Your task to perform on an android device: Open Google Play Books app & share the Think and Grow Rich book from library to akashgahlot@google.com through g-mail app
Image 0: 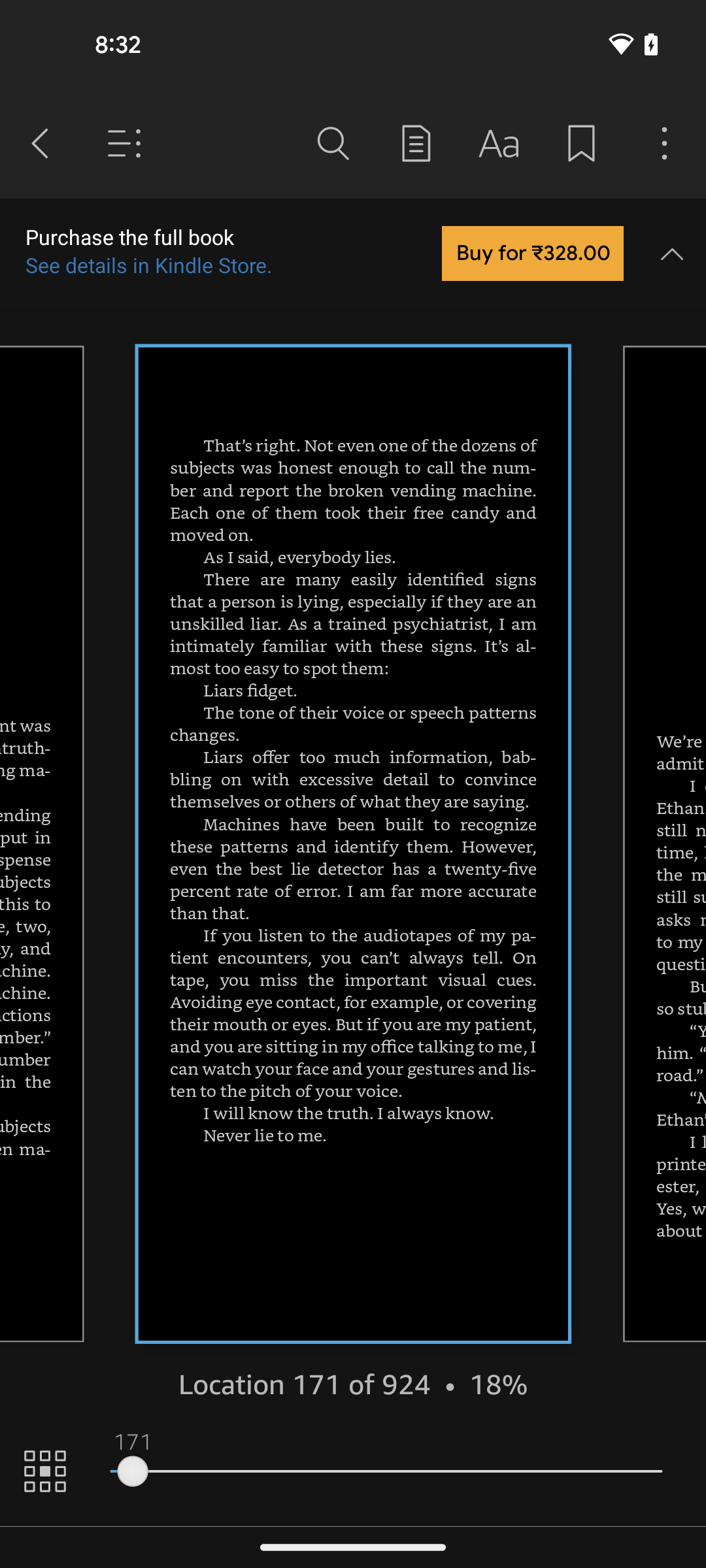
open the Google Play Books app
Step 0: open app "Google Play Books"
Image 1: 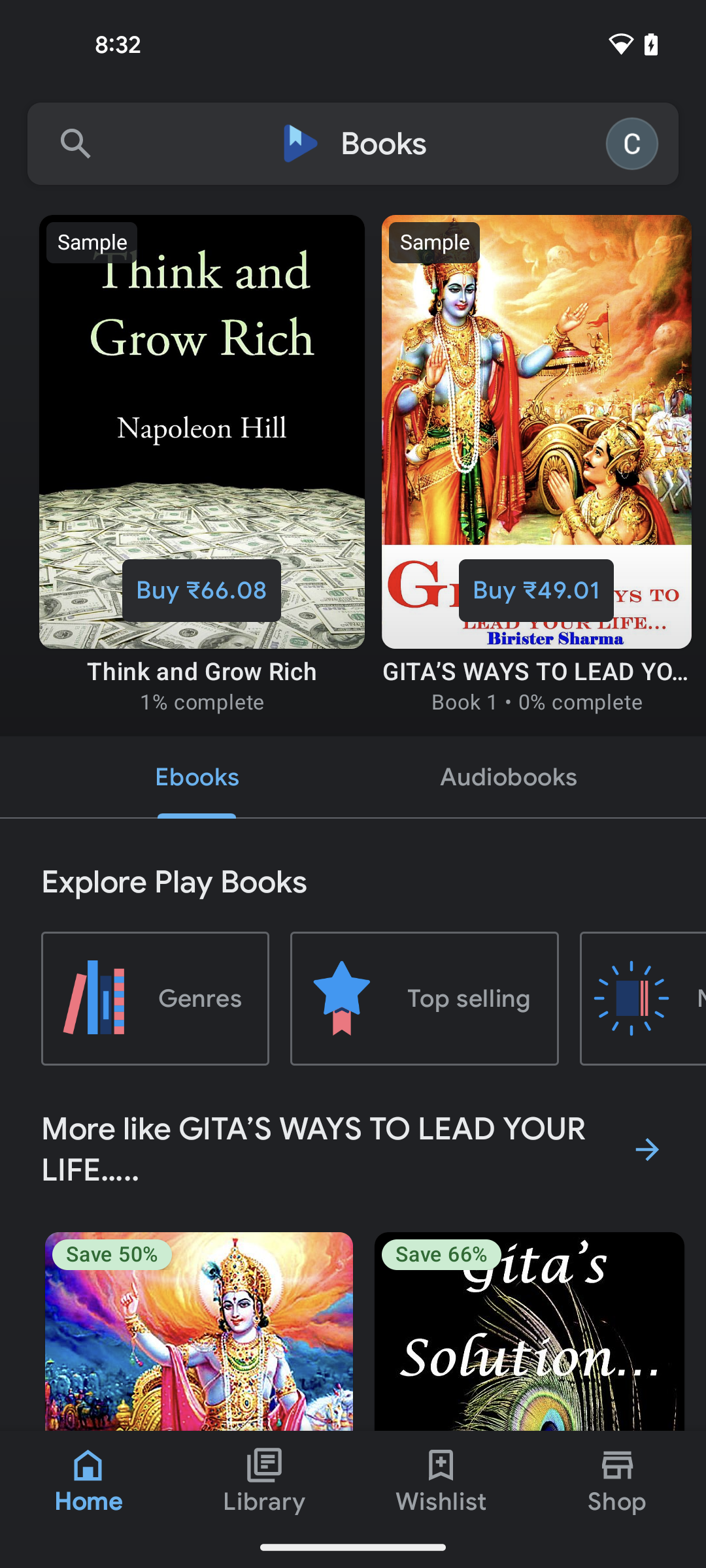
click on the Library tab at the bottom of the screen
Step 1: click (264, 1501)
Image 2: 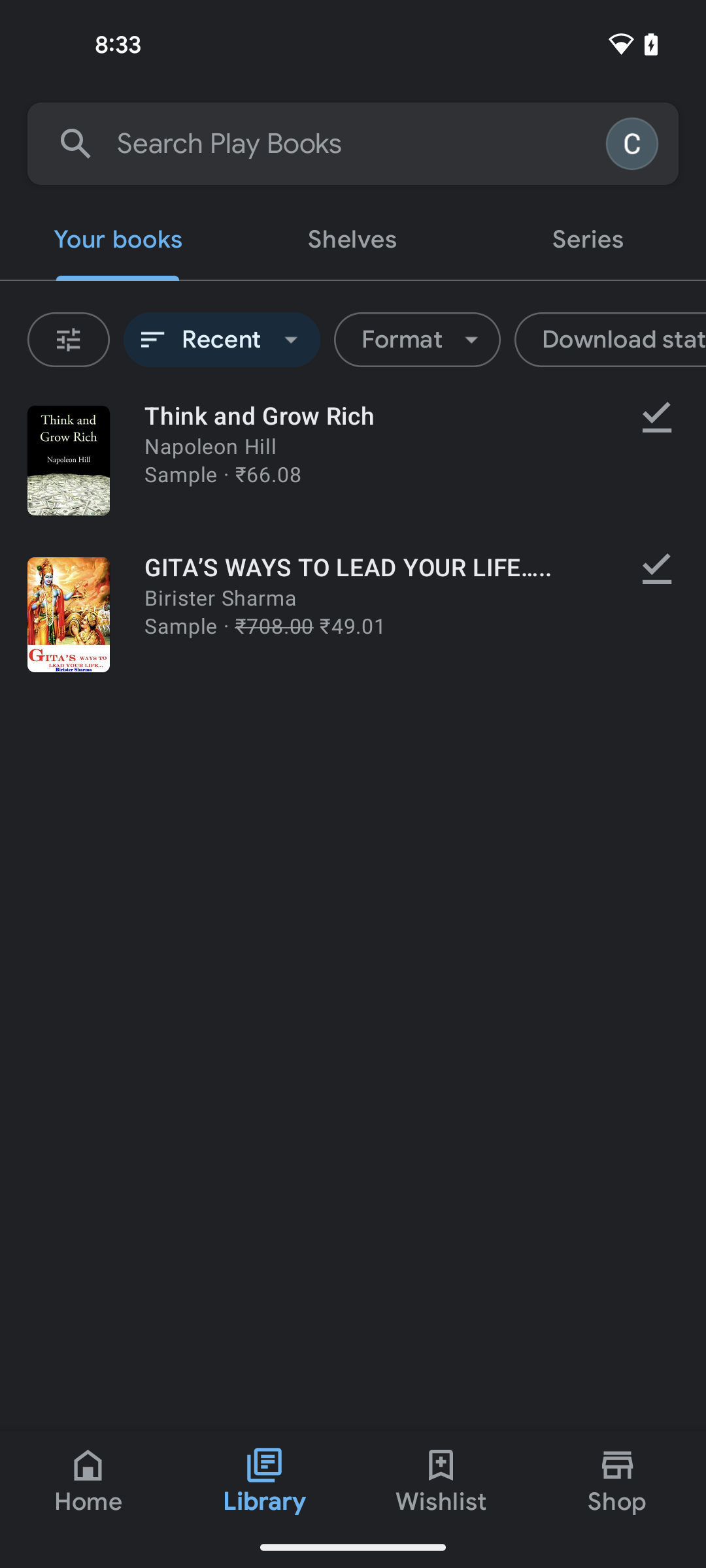
select the book Think and Grow Rich from the library
Step 2: click (367, 415)
Image 3: 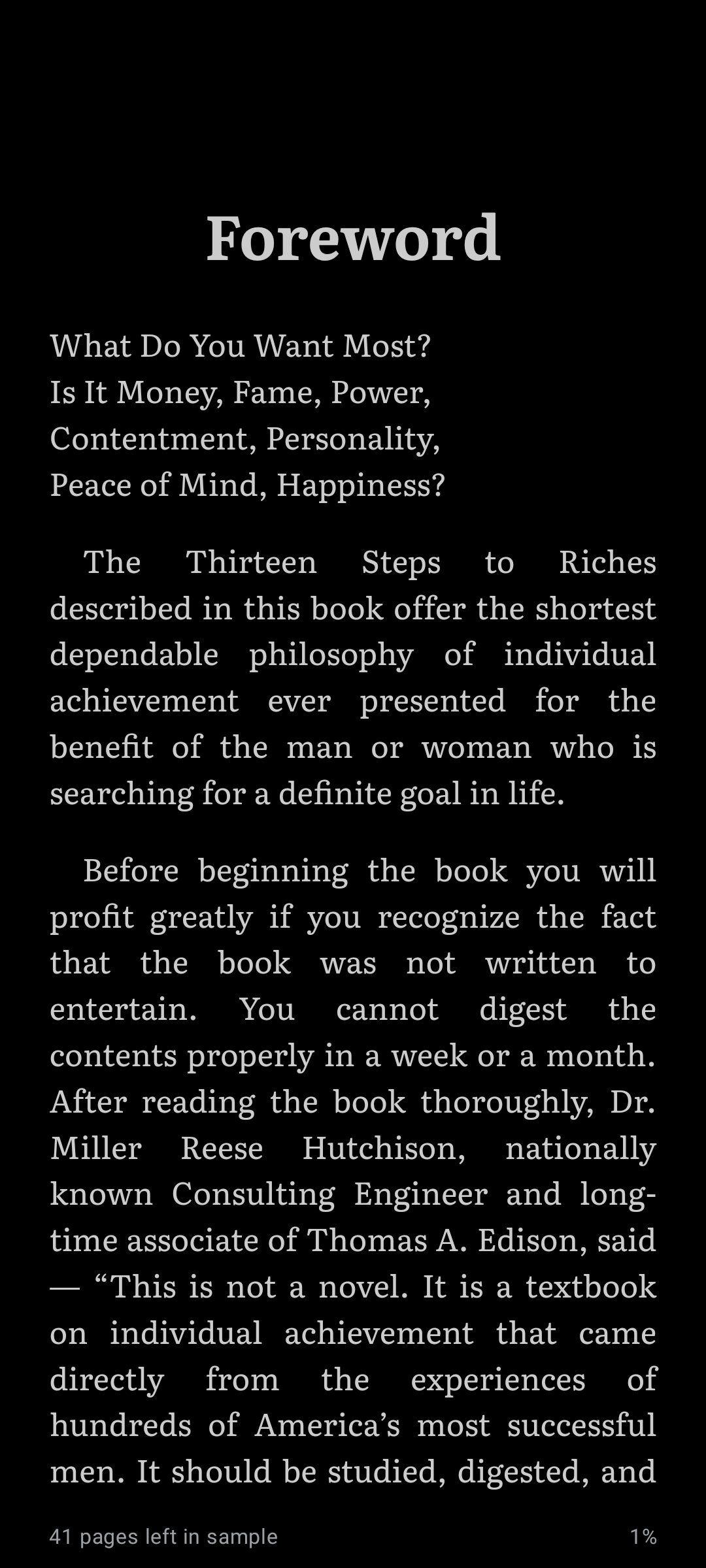
click on the Book Page
Step 3: click (353, 828)
Image 4: 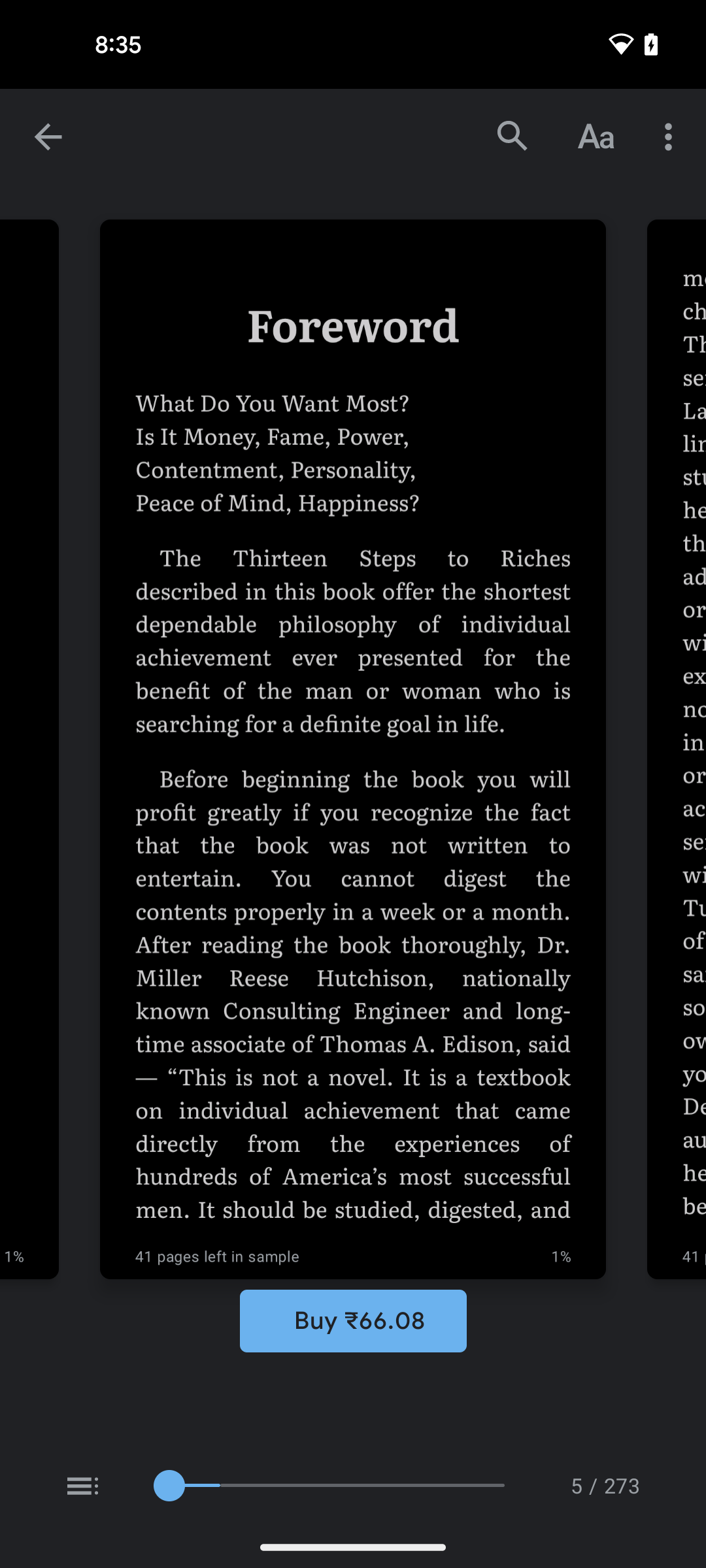
click on three dots at the top right corner of the screen
Step 4: click (671, 137)
Image 5: 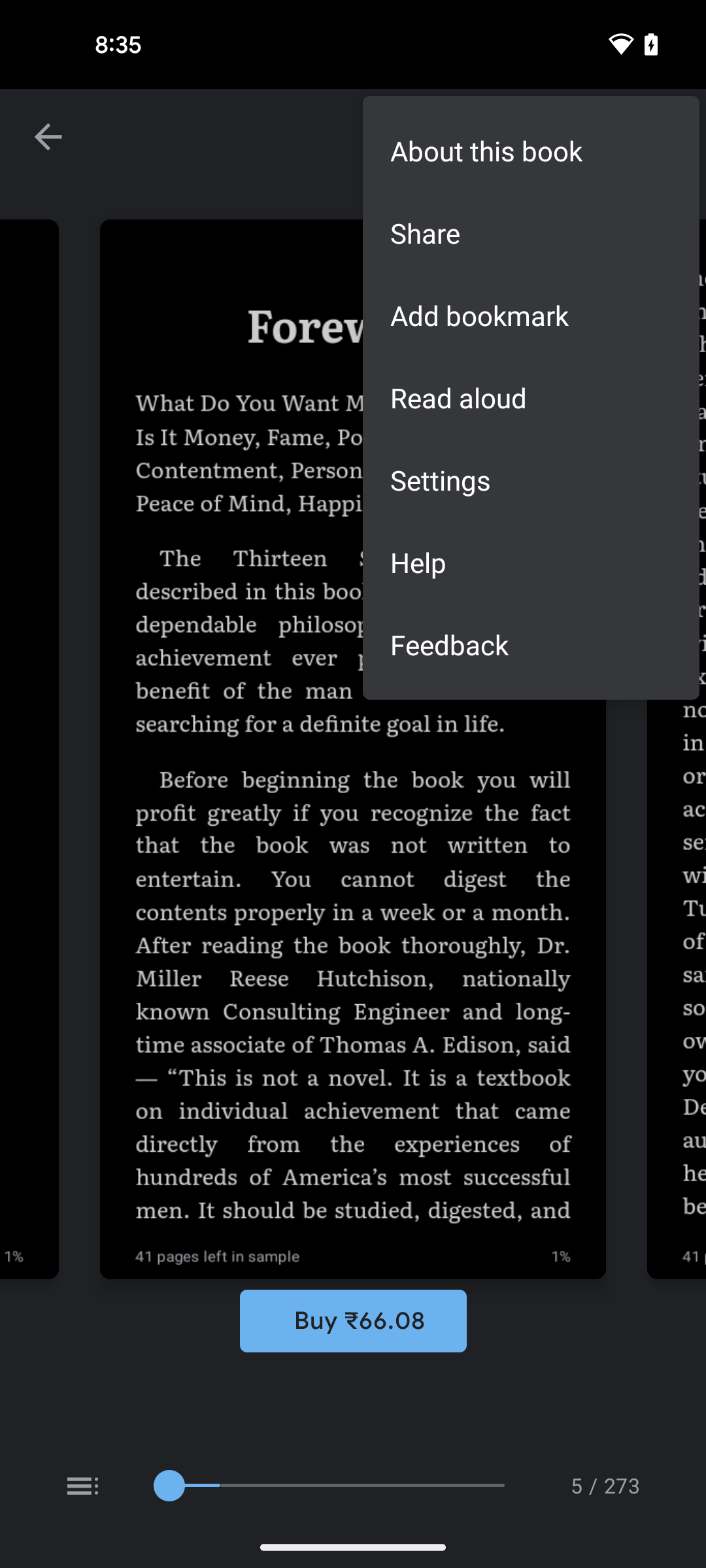
click on share option
Step 5: click (531, 233)
Image 6: 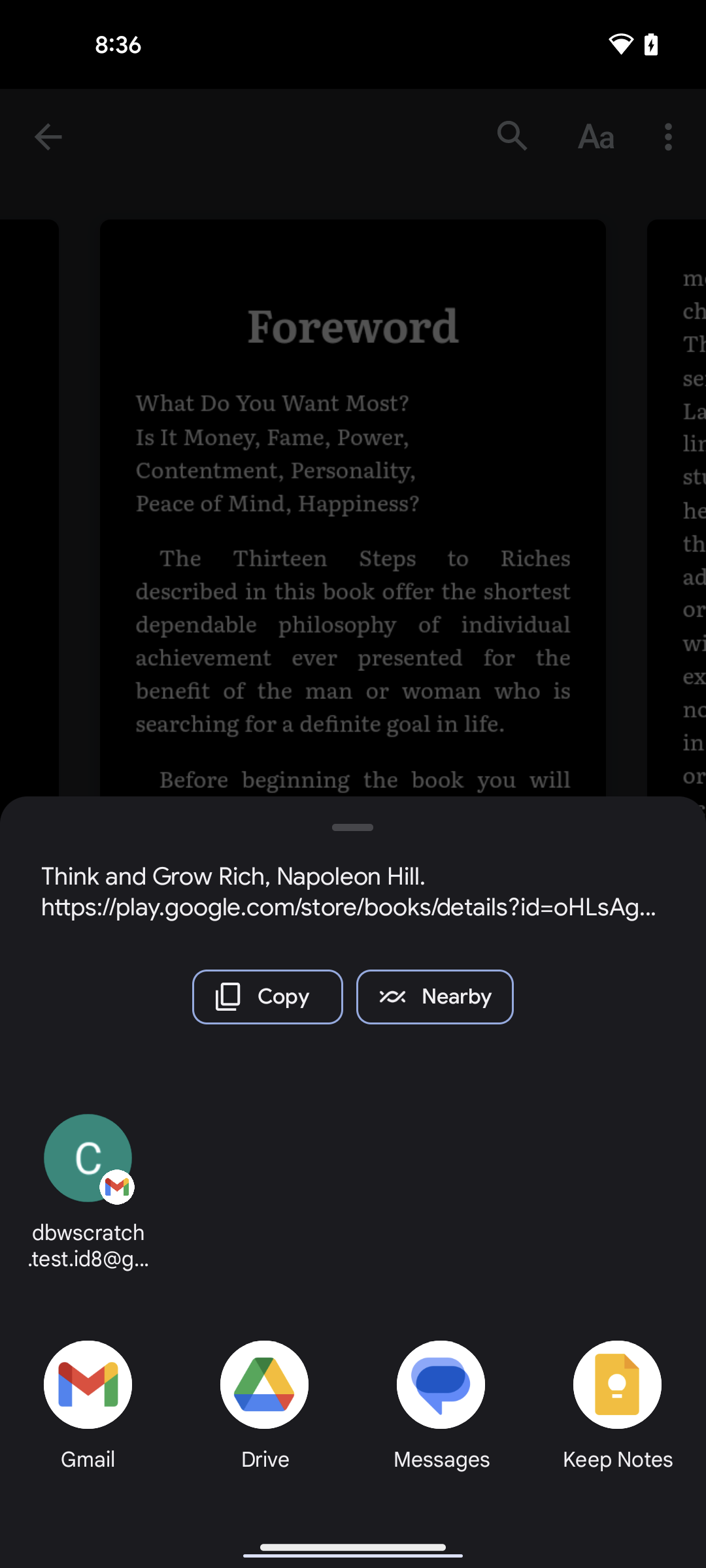
select the gmail app from the drawer at the bottom left corner of the screen
Step 6: click (98, 1391)
Image 7: 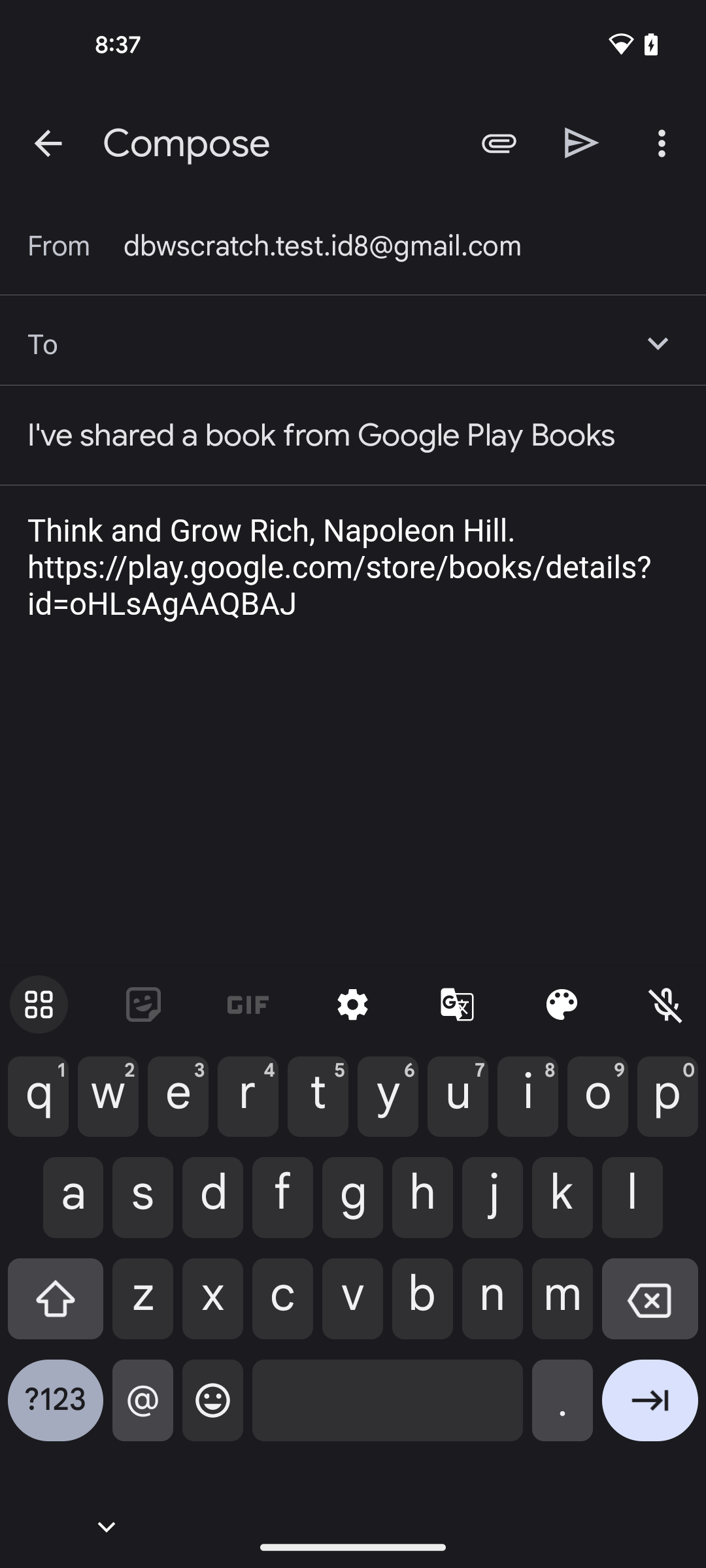
enter the email id of receiver akashgahlot@google.com
Step 7: type "akashgahlot@google.com"
Image 8: 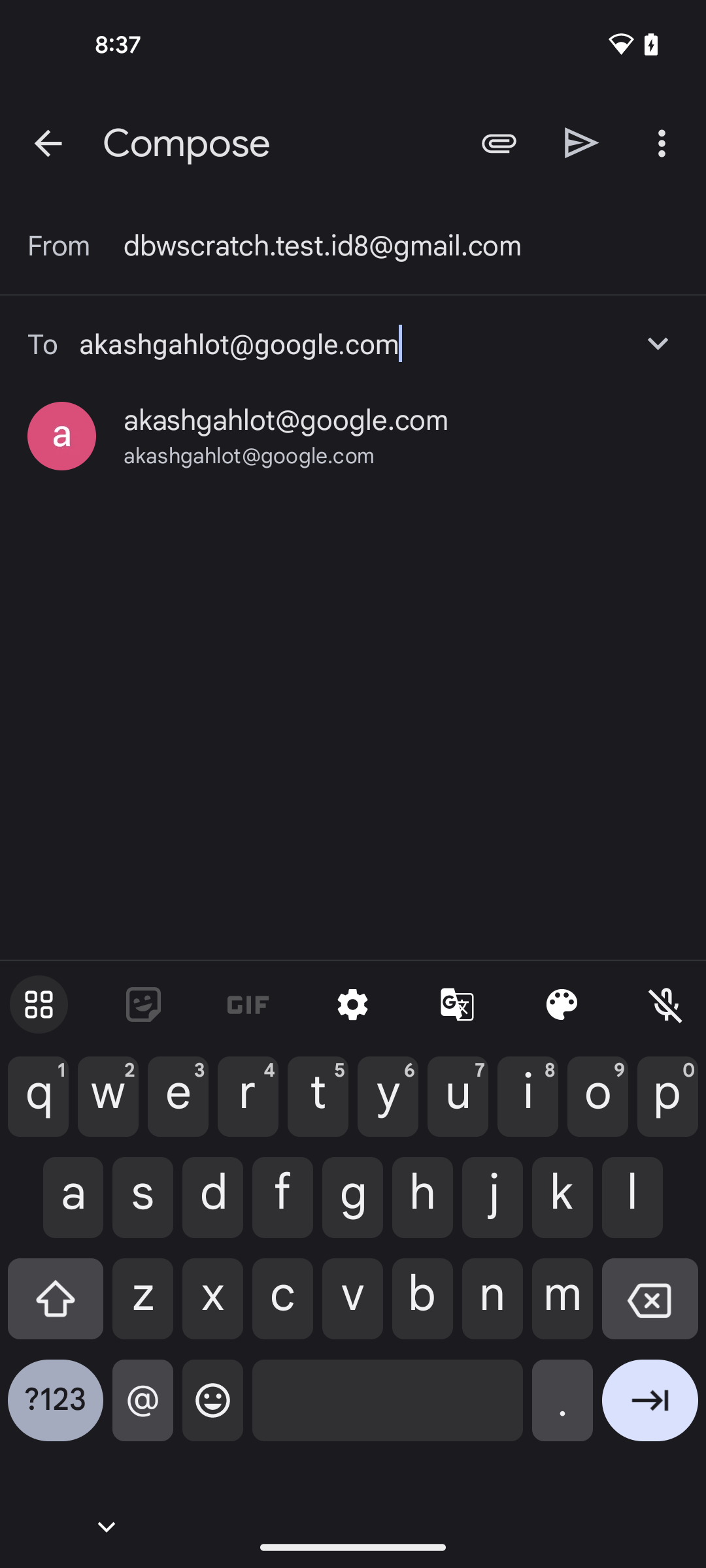
select the email id
Step 8: click (286, 420)
Image 9: 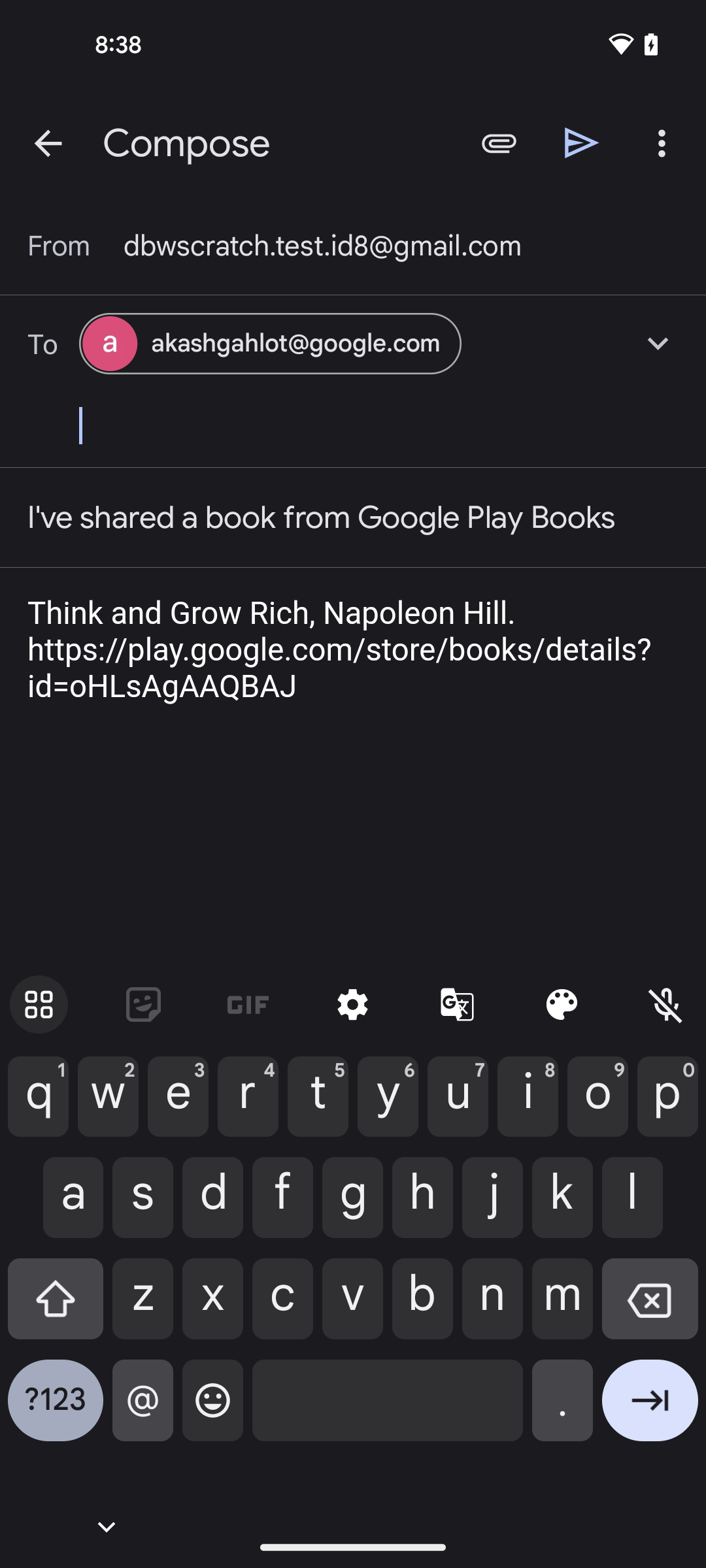
click on send icon at the top right side of the screen
Step 9: click (582, 142)